Your task to perform on an android device: Using the Word Office app, create a document that begins, "I had to travel to Germany next week for a client meeting."
Image 0: 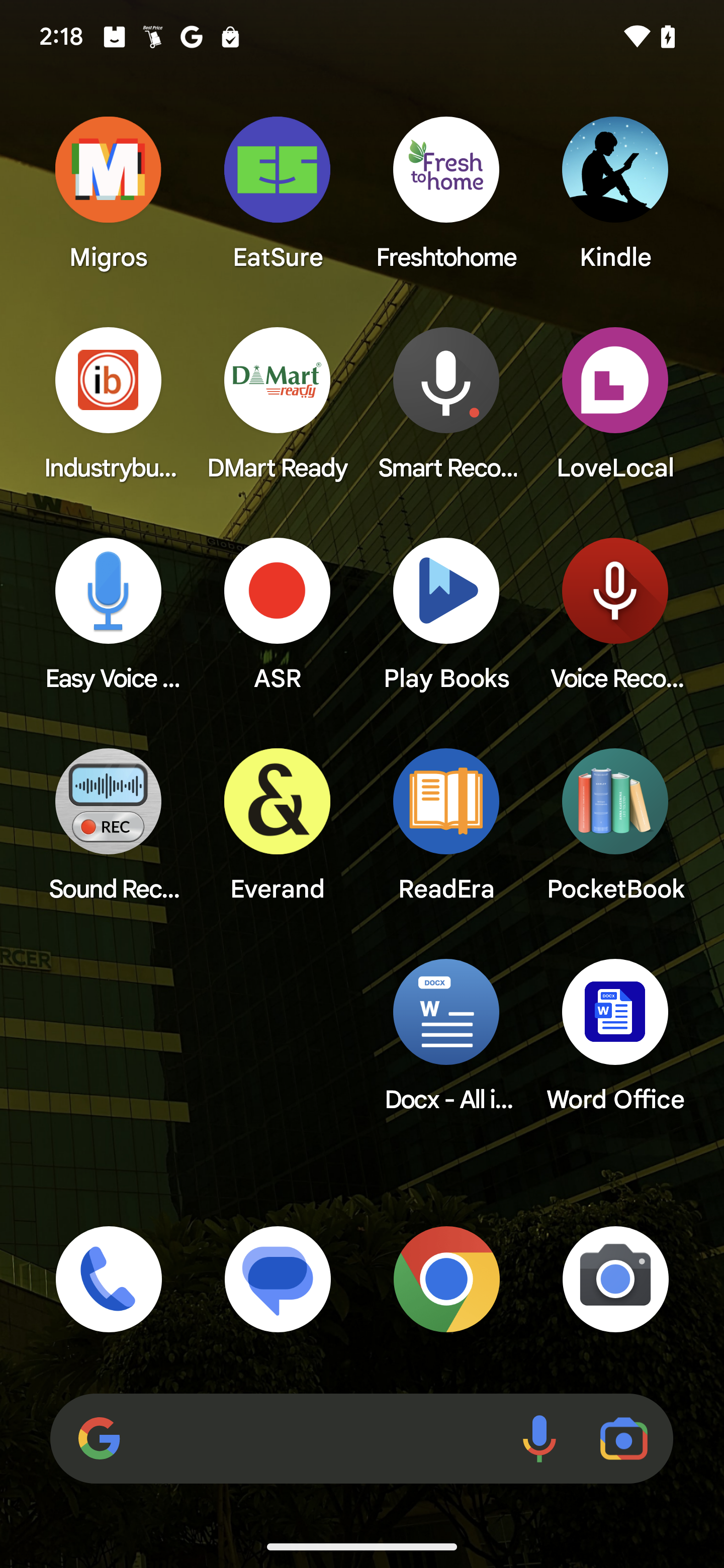
Open Word Office  app
Step 0: open app " Word Office"
Image 1: 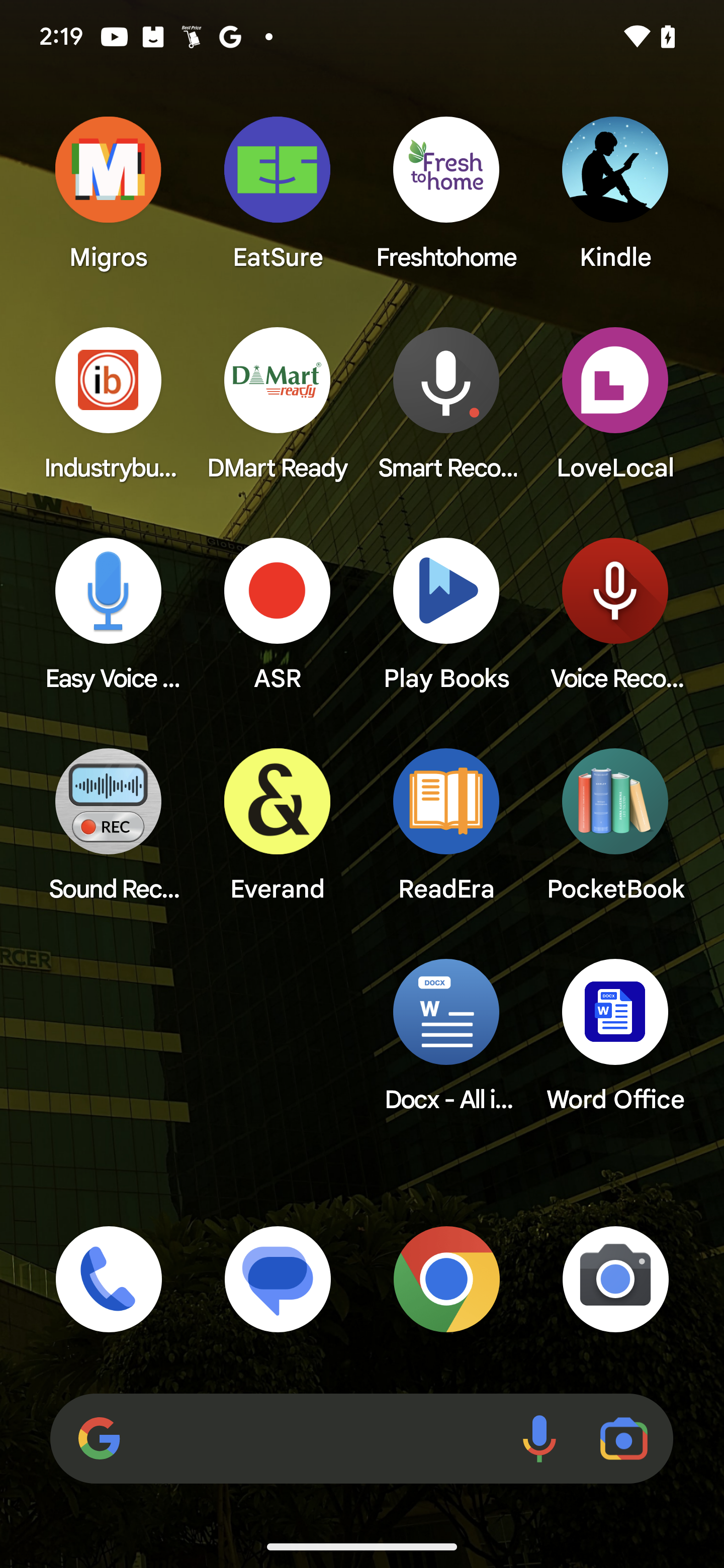
Open Word Office  app
Step 1: open app " Word Office"
Image 2: 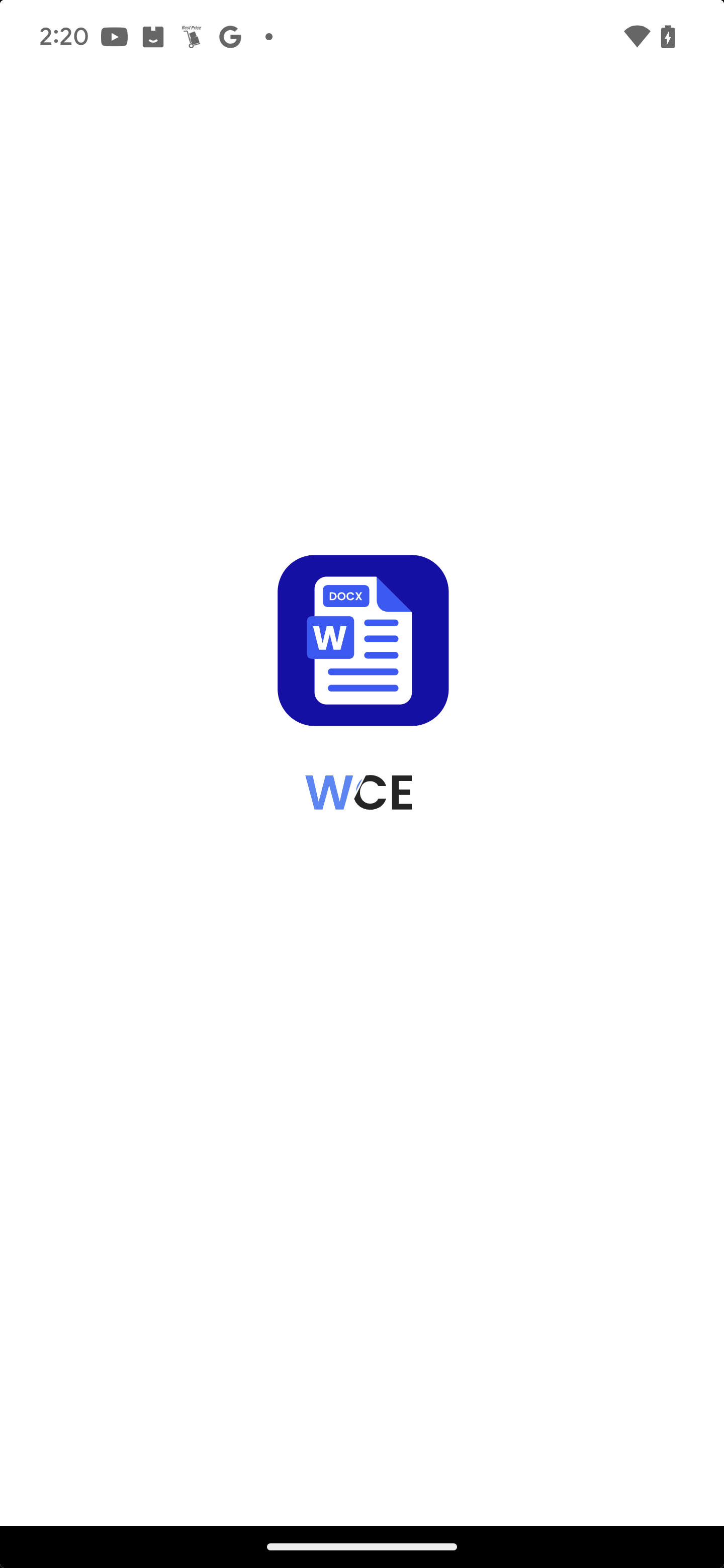
Open Word Office  app
Step 2: wait
Image 3: 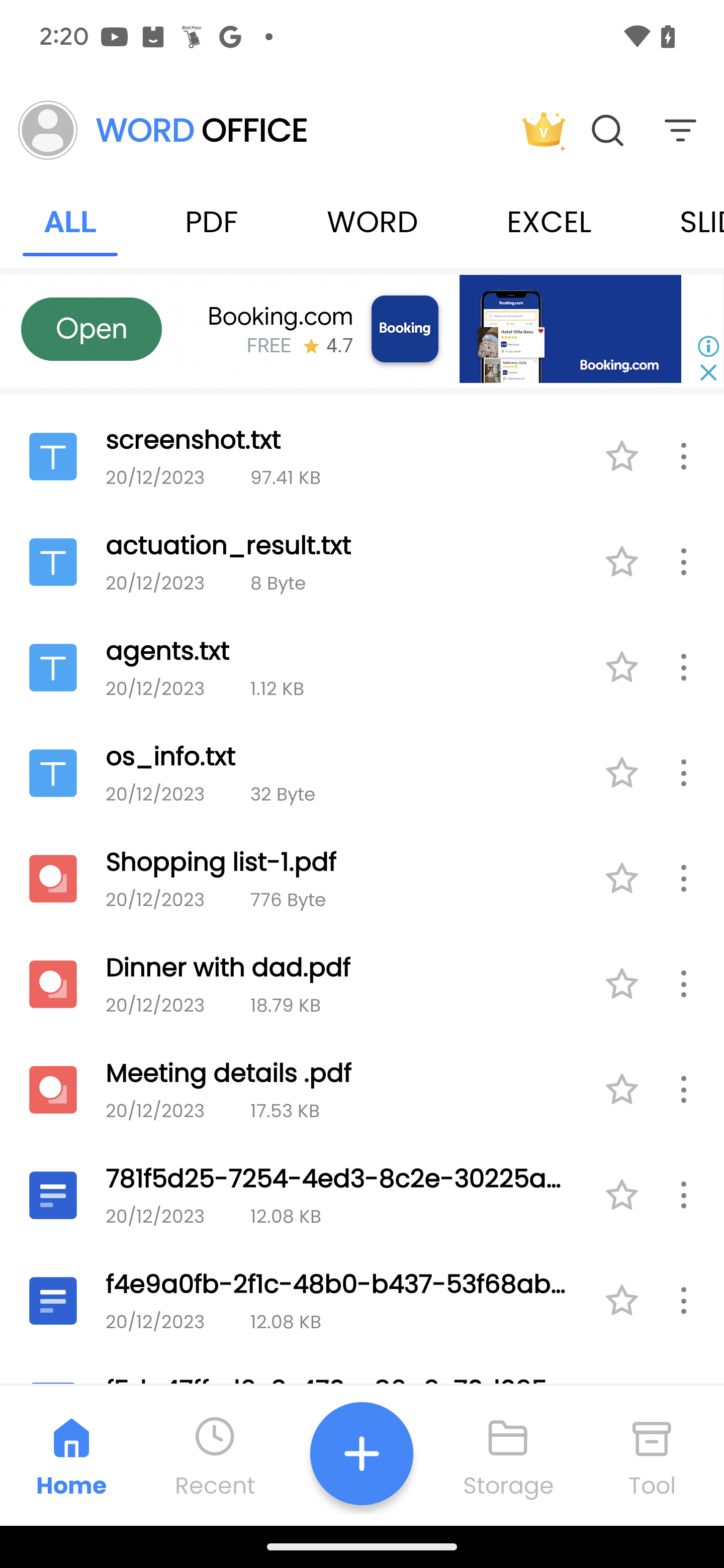
Click on the add icon to create a new doc
Step 3: click (376, 1463)
Image 4: 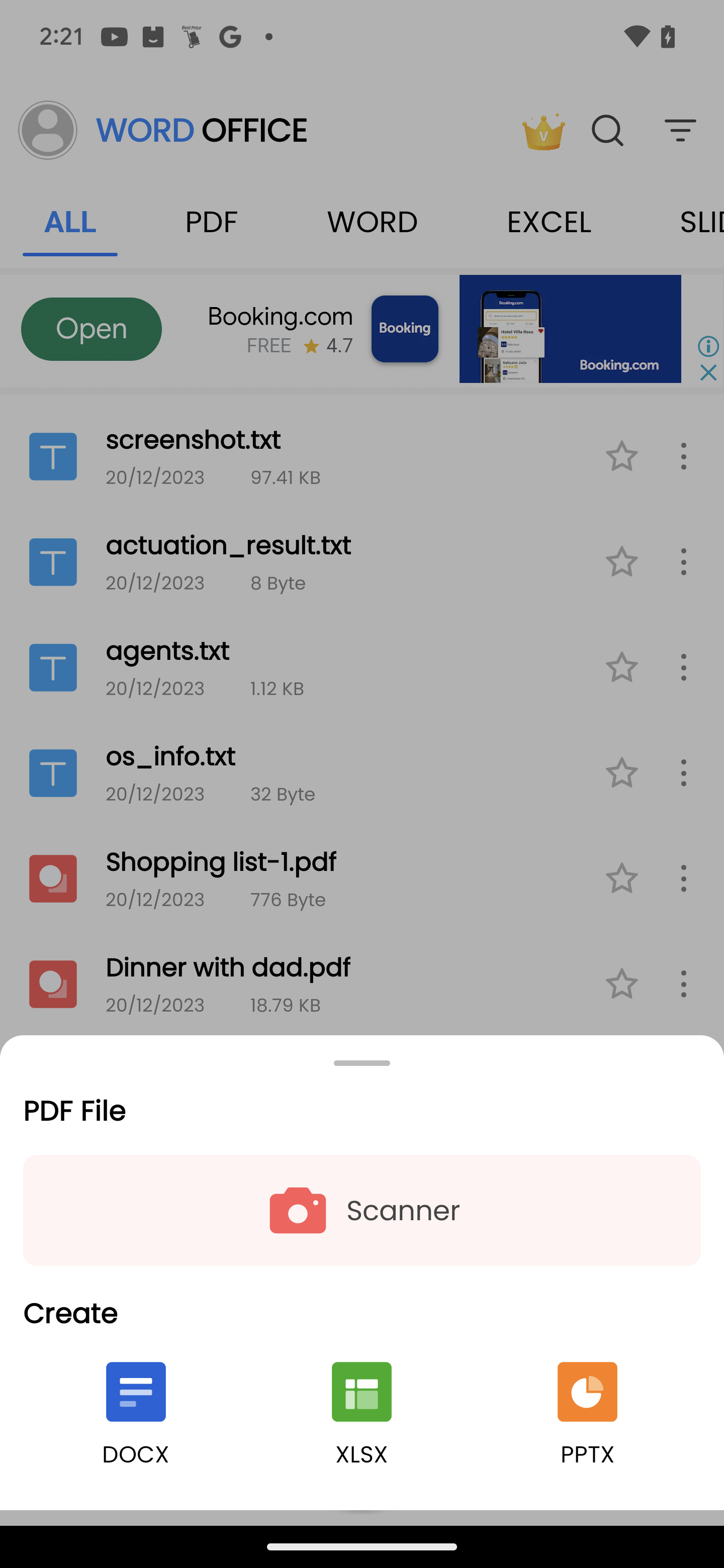
Click on the doc
Step 4: click (133, 1393)
Image 5: 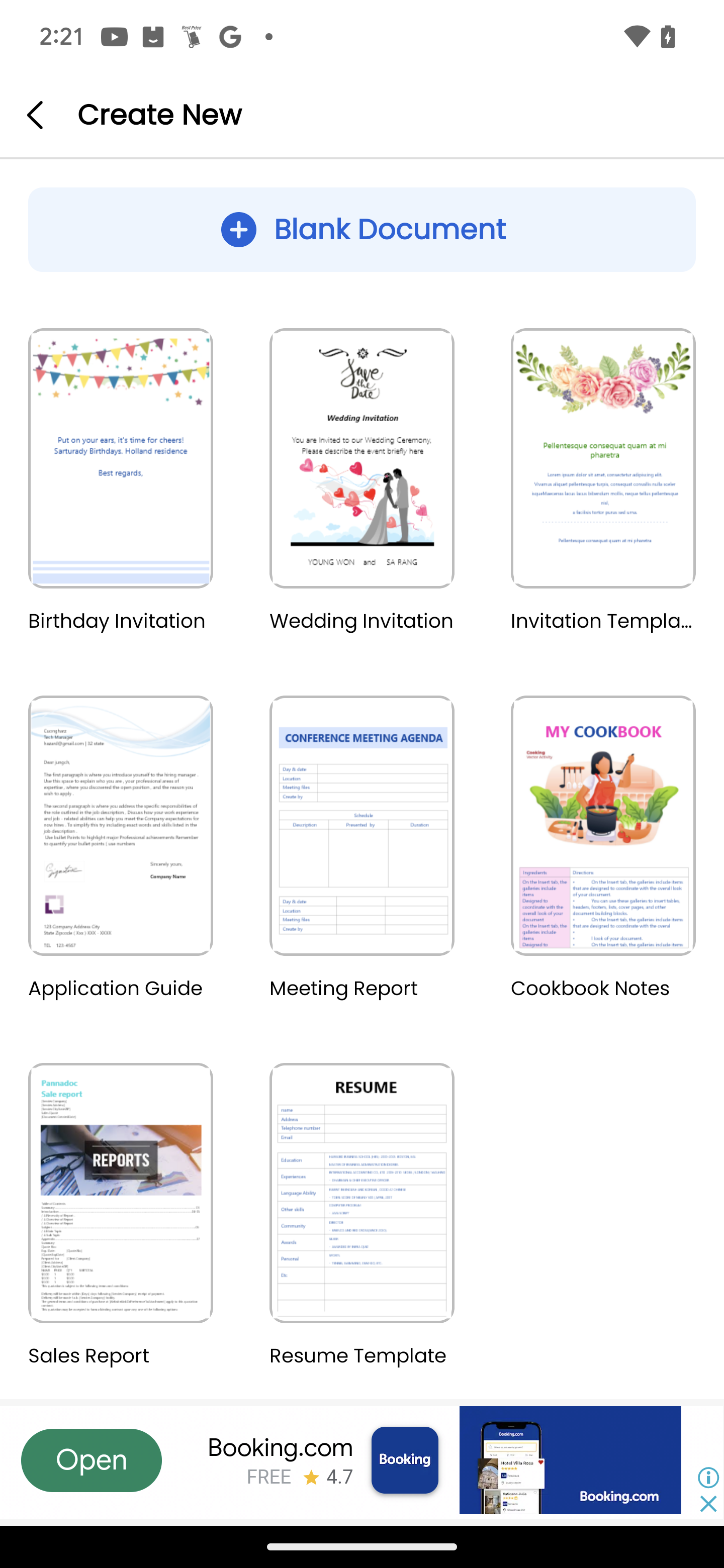
Click on the Blank document
Step 5: click (390, 229)
Image 6: 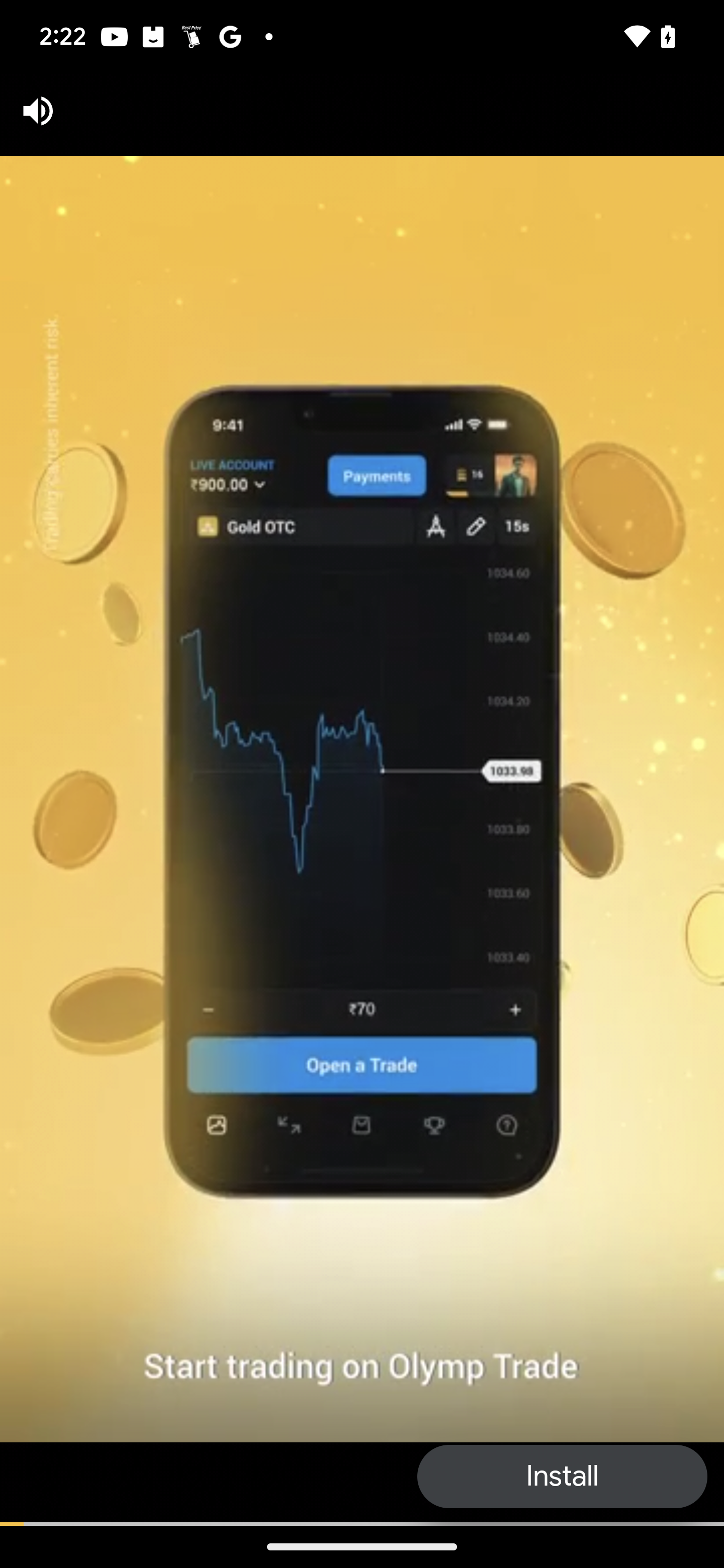
Click on the Blank document
Step 6: wait
Image 7: 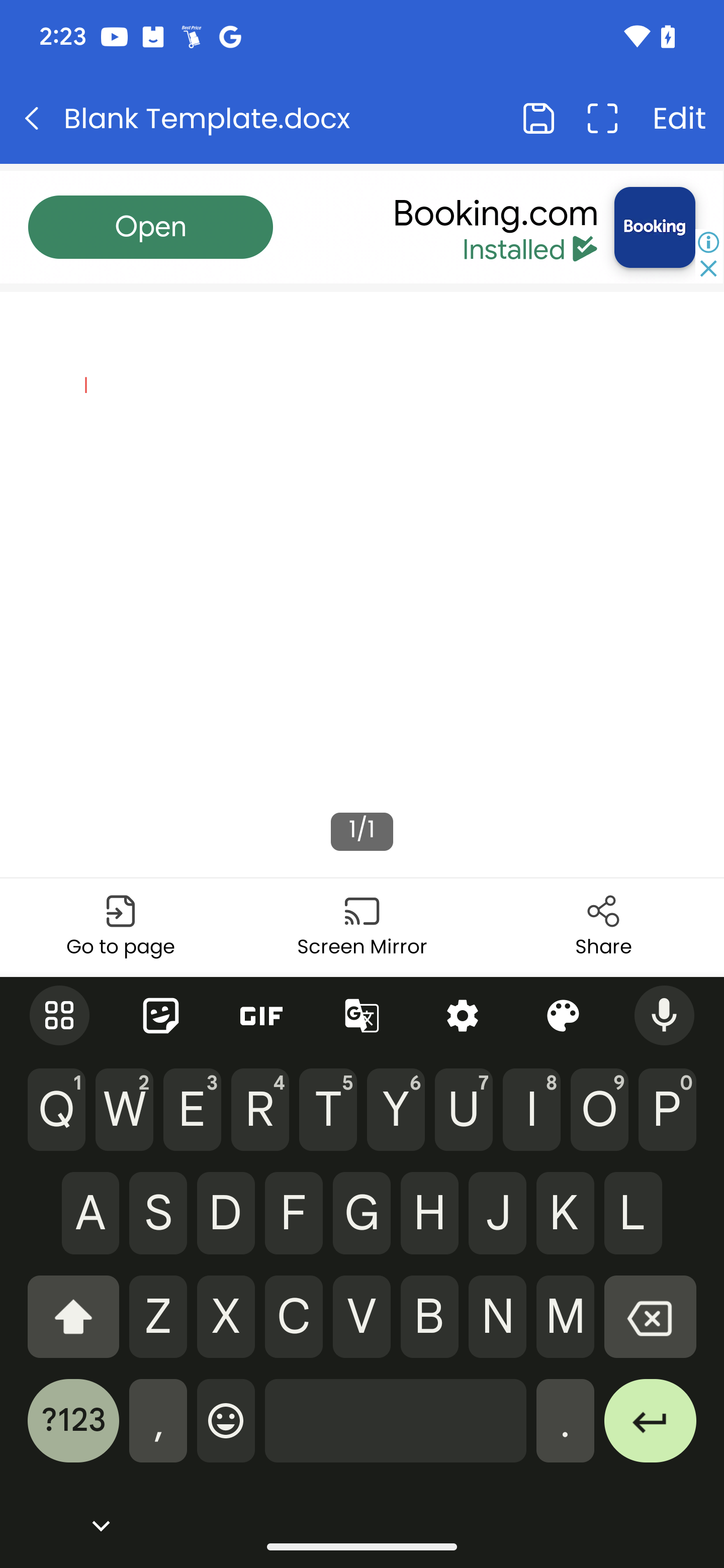
Type I had to travel to Germany next week for "Client meeting" in the body
Step 7: type "I had to travel to Germany next week for "Client meeting""
Image 8: 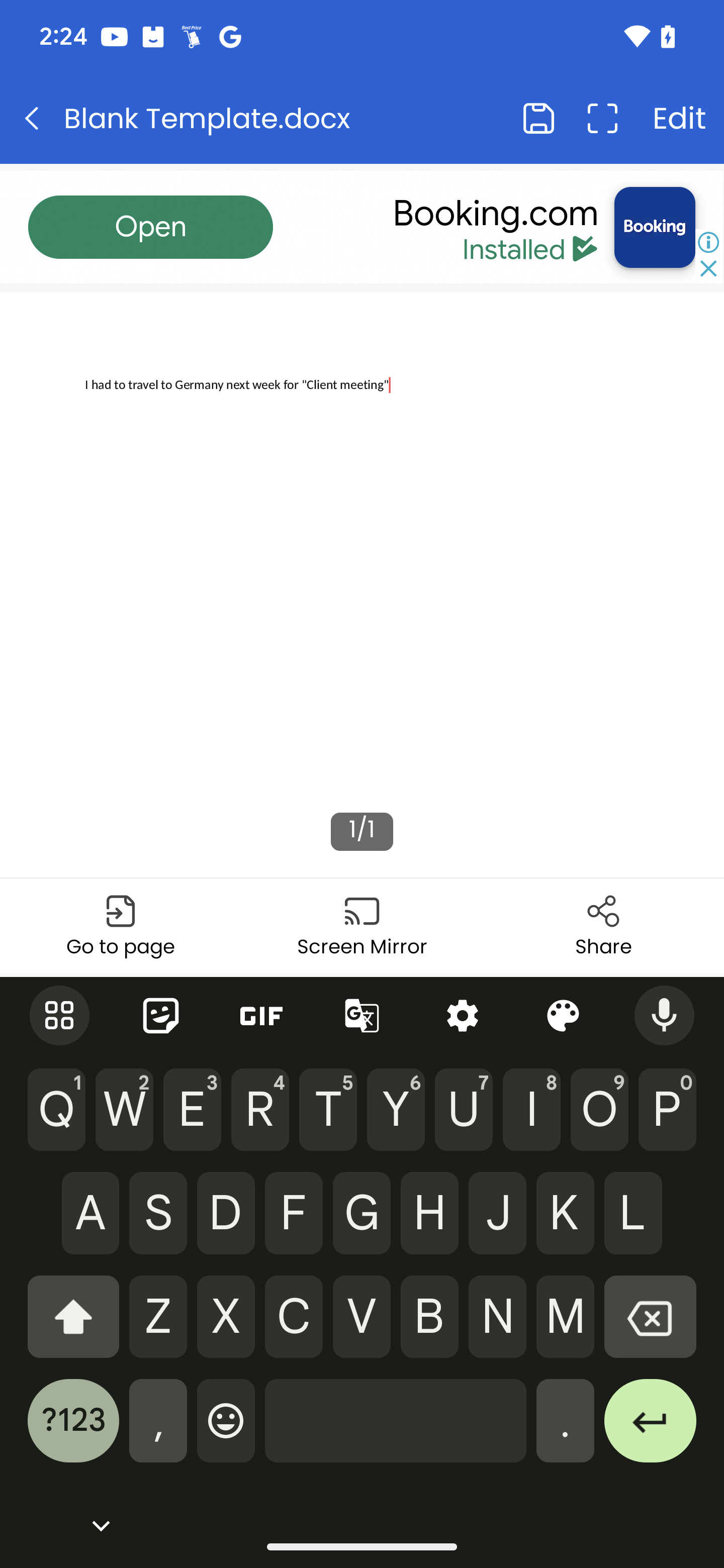
Click on the save icon
Step 8: click (541, 127)
Image 9: 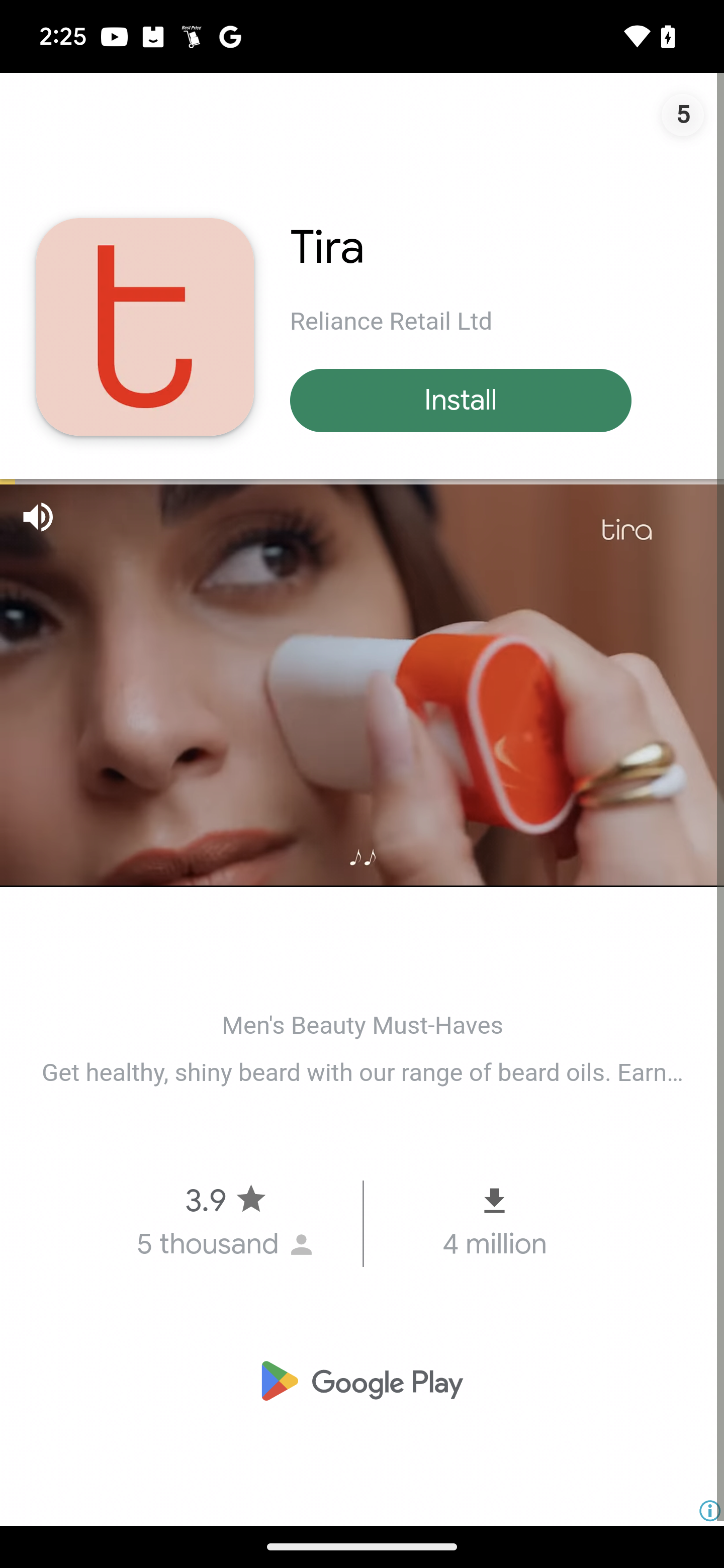
Click on the save icon
Step 9: wait